Your task to perform on an android device: Look for the hammer drill with Black& Decker filters  in the Moglix  app.
Image 0: 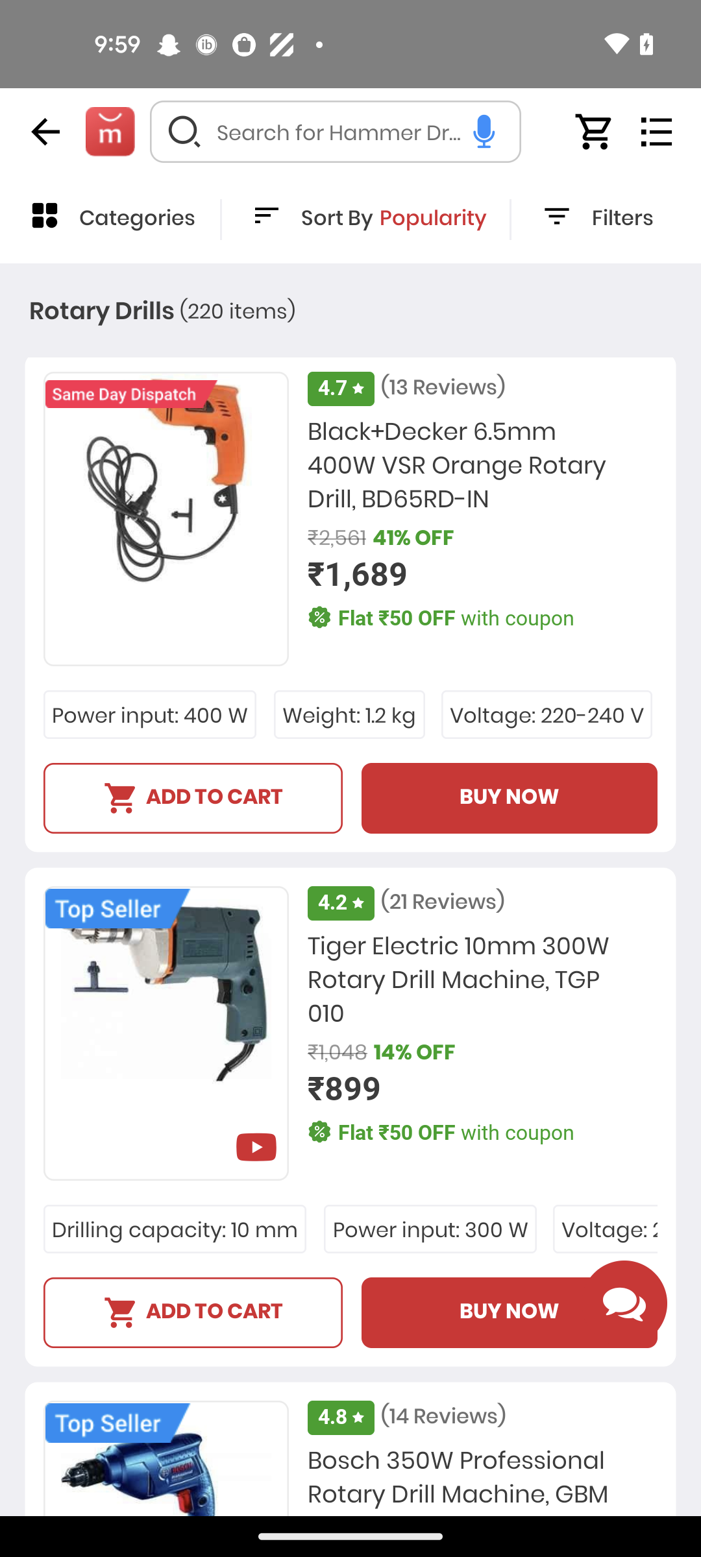
Click on the Filters icon
Step 0: click (606, 219)
Image 1: 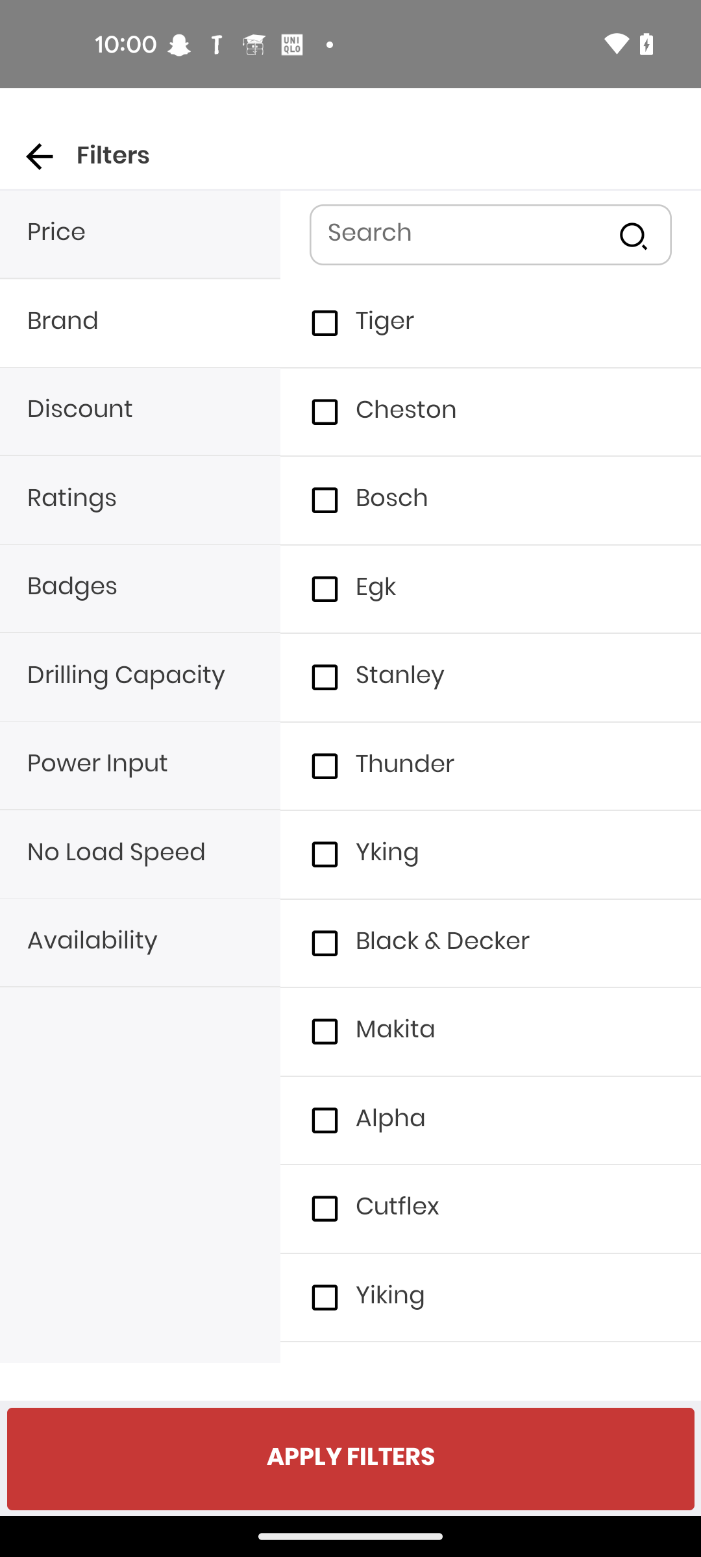
Click on the Black& Decker filters
Step 1: click (325, 943)
Image 2: 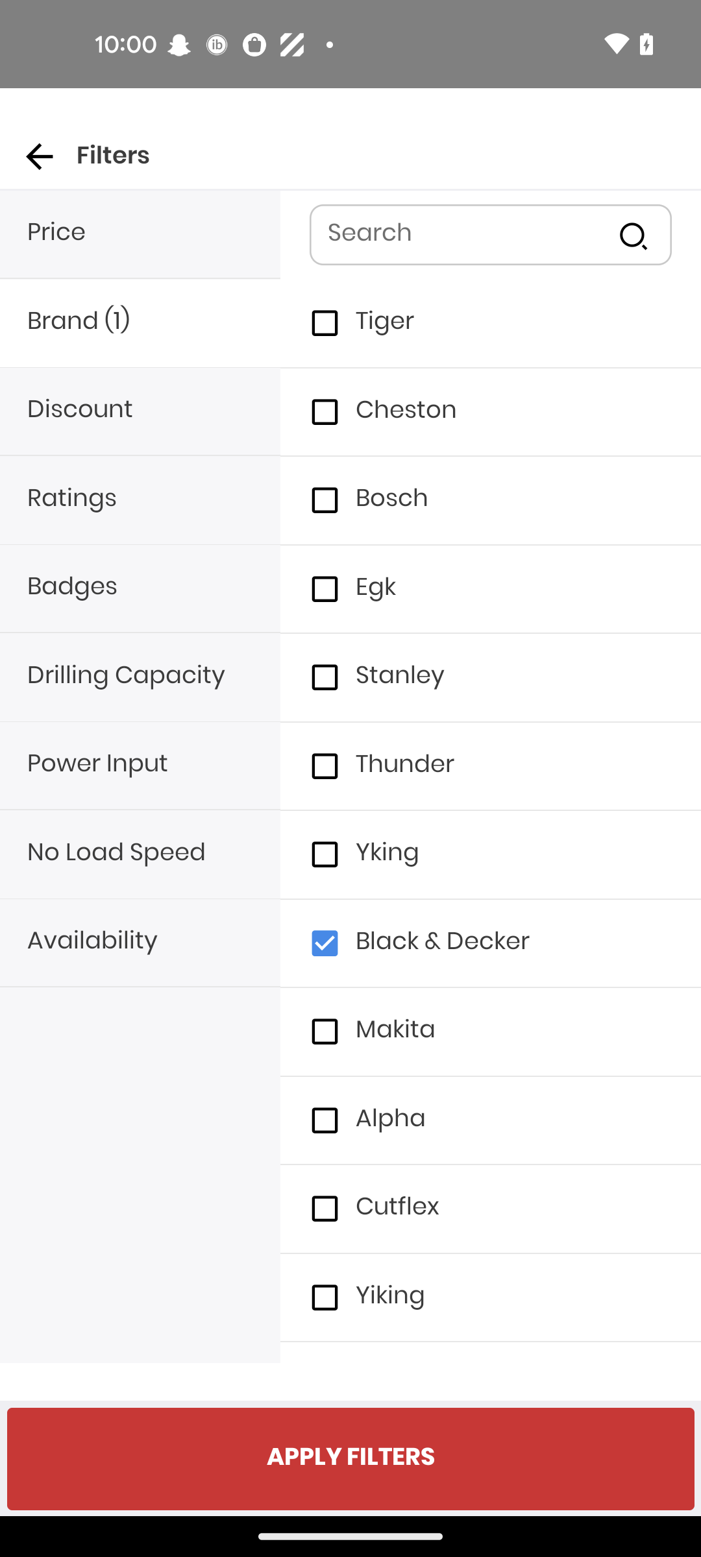
Click on the Apply Filters tab
Step 2: click (350, 1459)
Image 3: 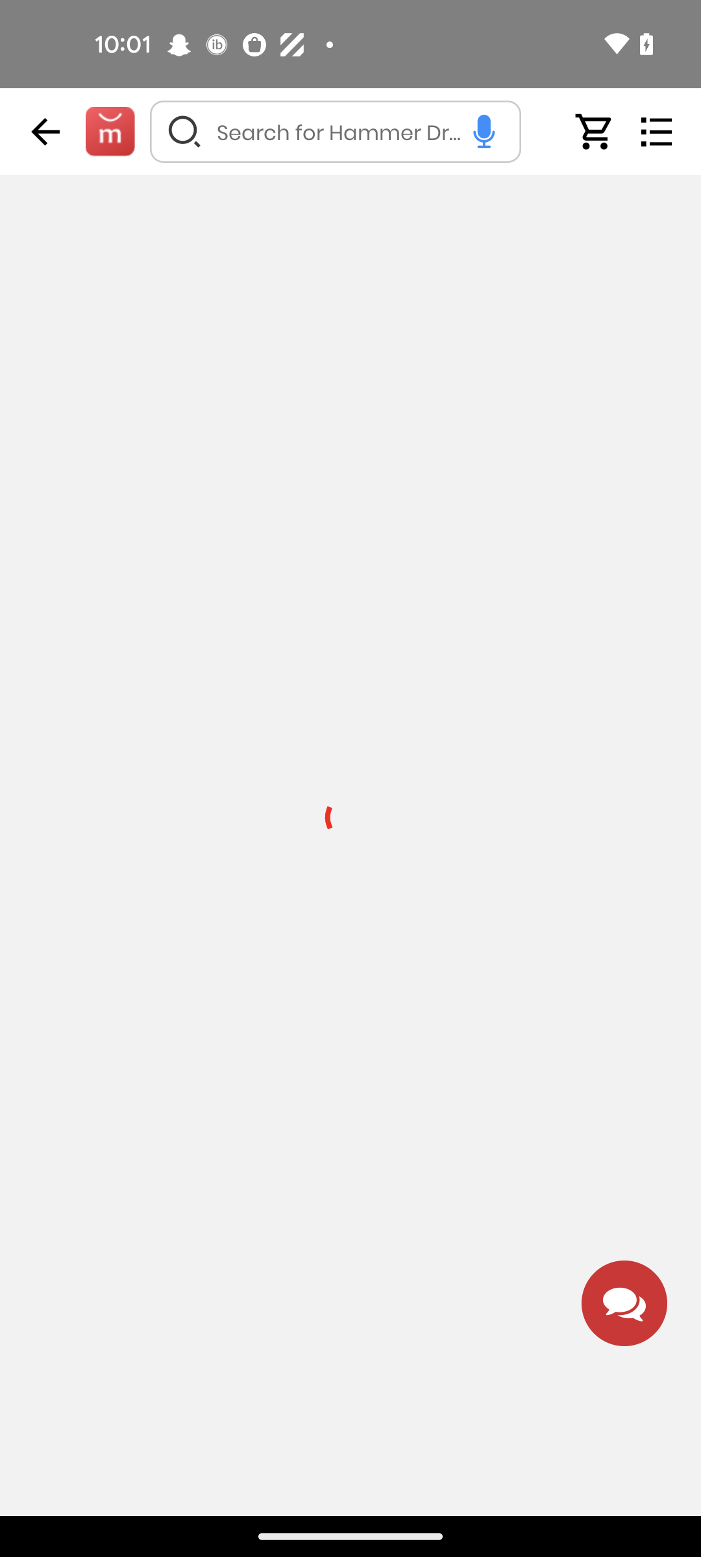
Click on the Apply Filters tab
Step 3: wait